Your task to perform on an android device: Open the Yatra app and search for The Raintree Hotel-Anna Salai in Chennai from August 17–23 to August 22–23.
Image 0: 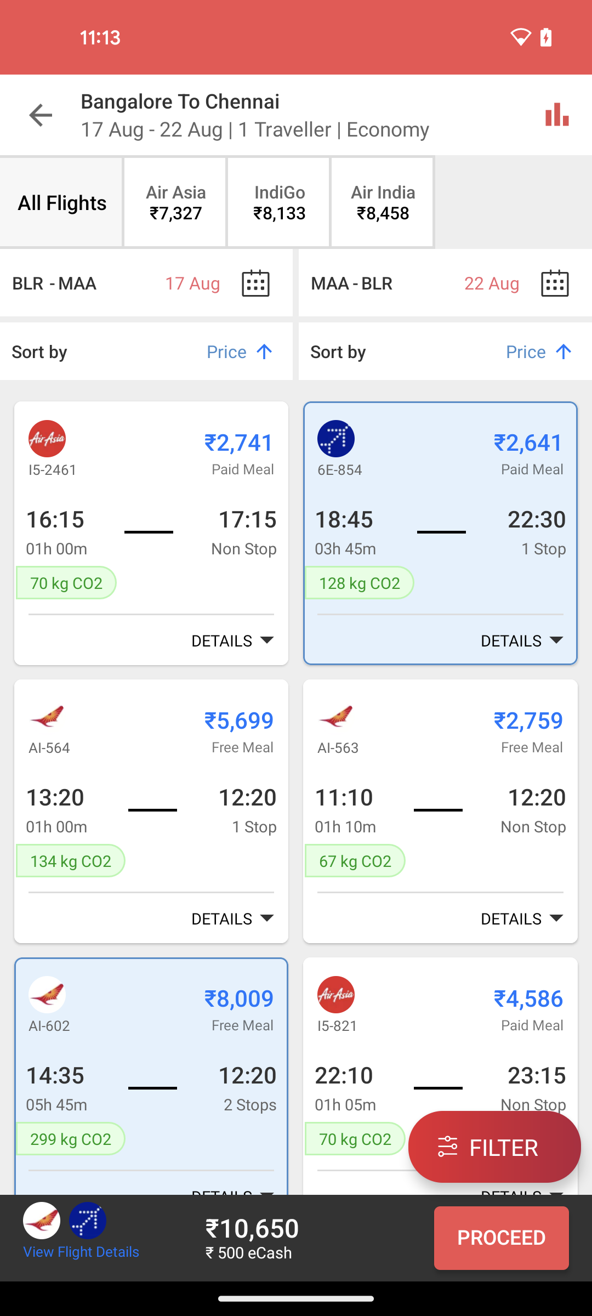
Go back to the previous page
Step 0: press back button
Image 1: 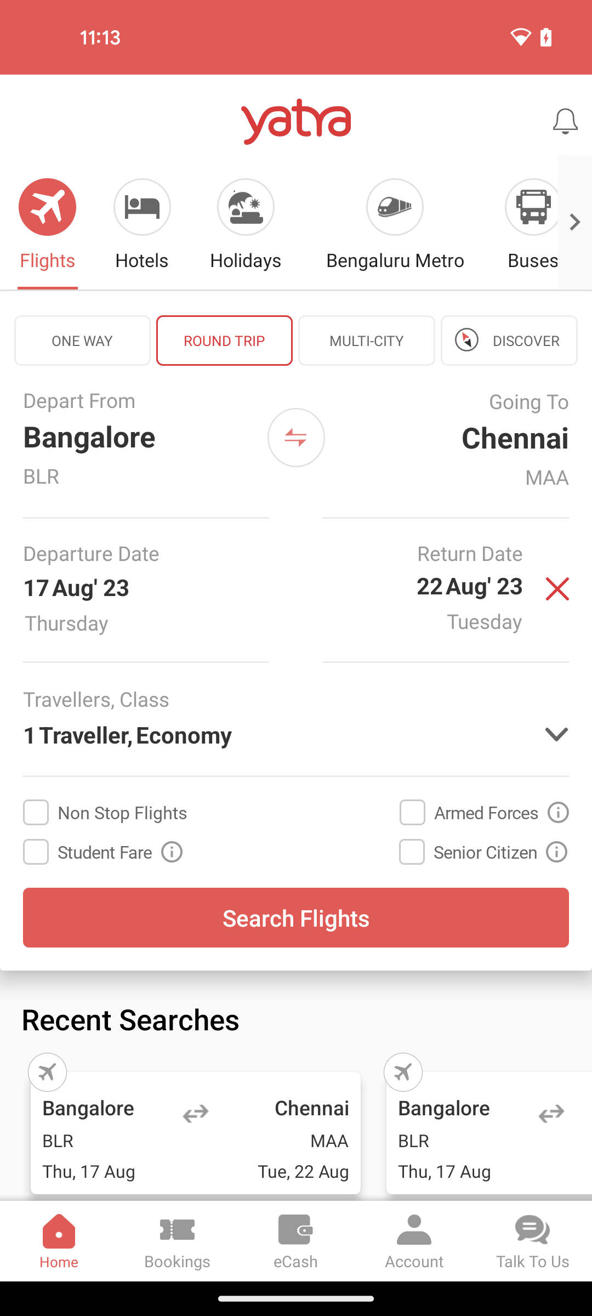
Tap on the hotels option
Step 1: click (142, 206)
Image 2: 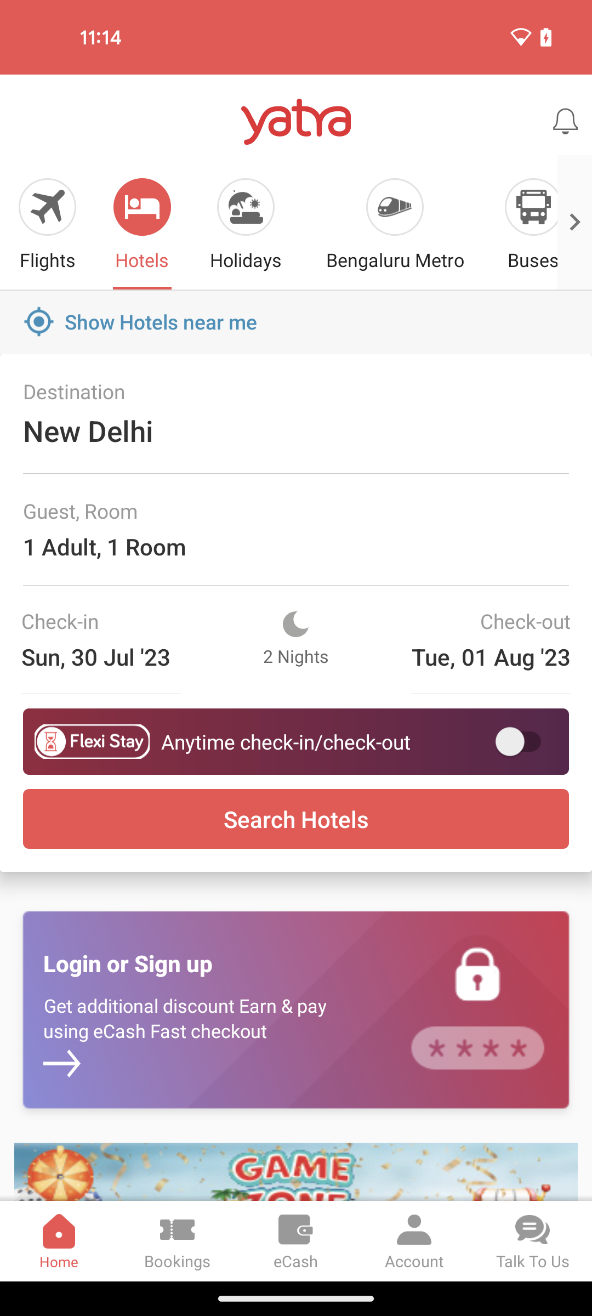
Tap on the destination search bar
Step 2: click (296, 413)
Image 4: 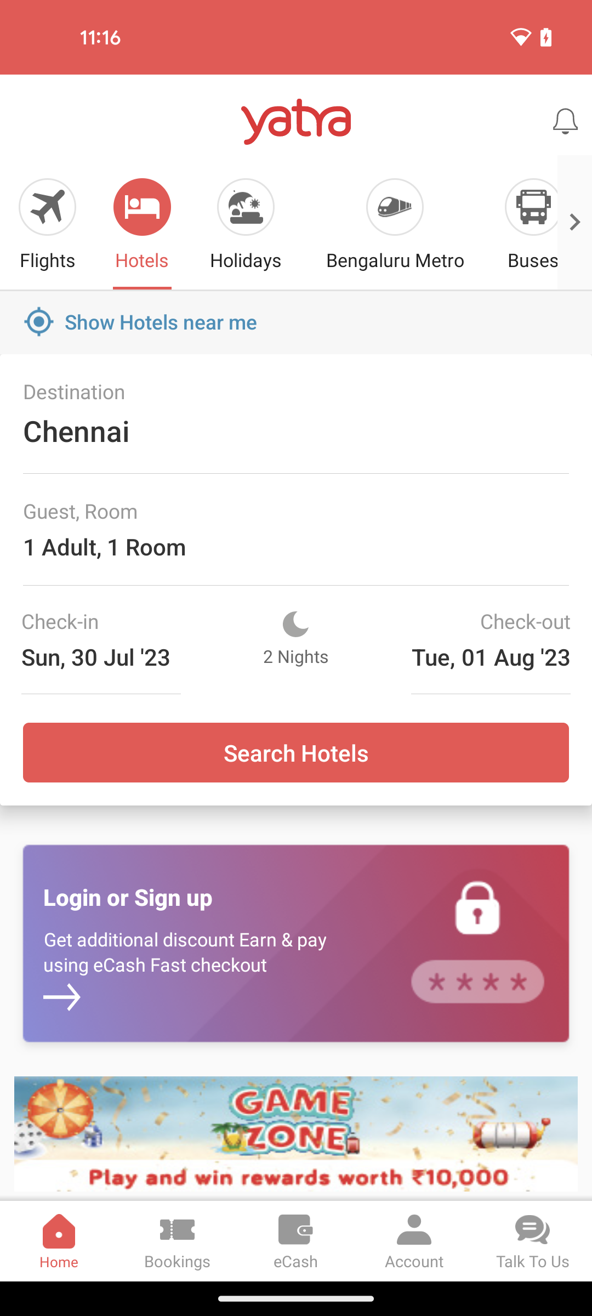
Tap on the check in date section
Step 4: click (84, 656)
Image 5: 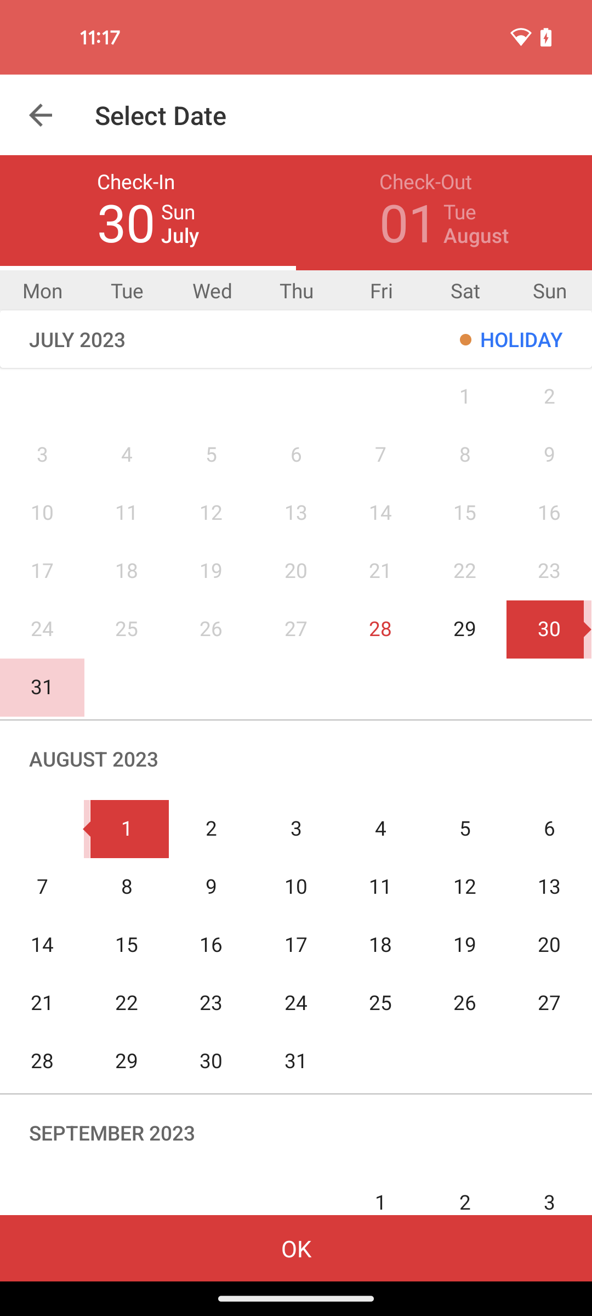
Select the check in date 17 august
Step 5: click (295, 945)
Image 6: 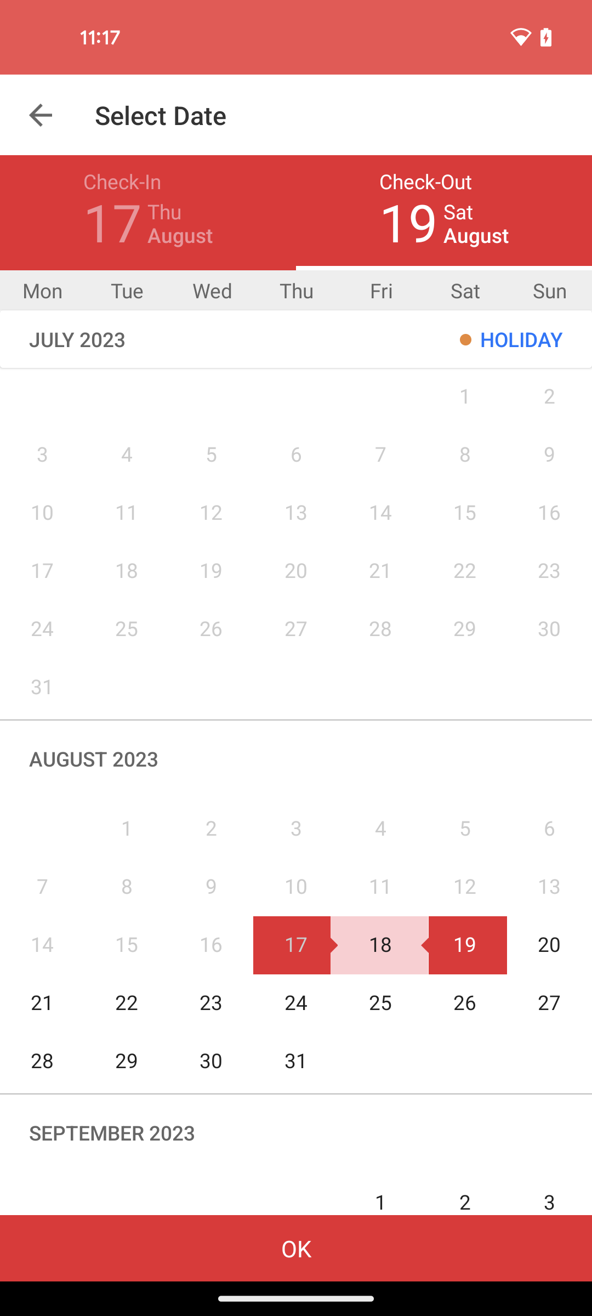
Tap on the check out date section
Step 6: click (425, 182)
Image 7: 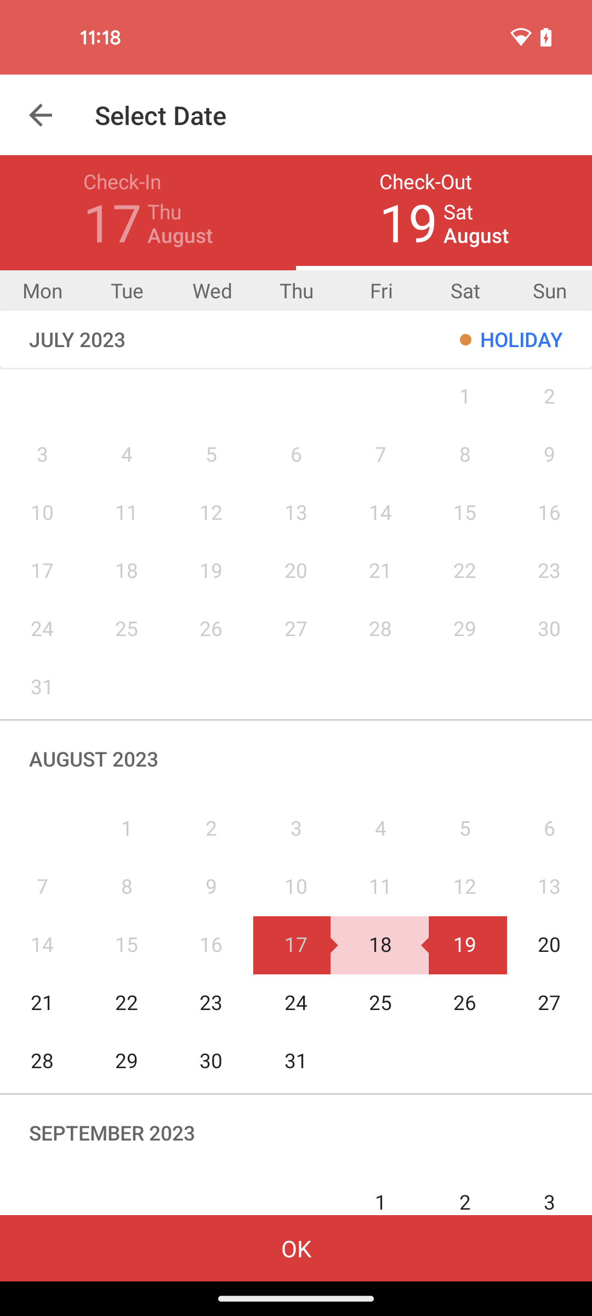
Select the check out date 22 august
Step 7: click (127, 1003)
Image 8: 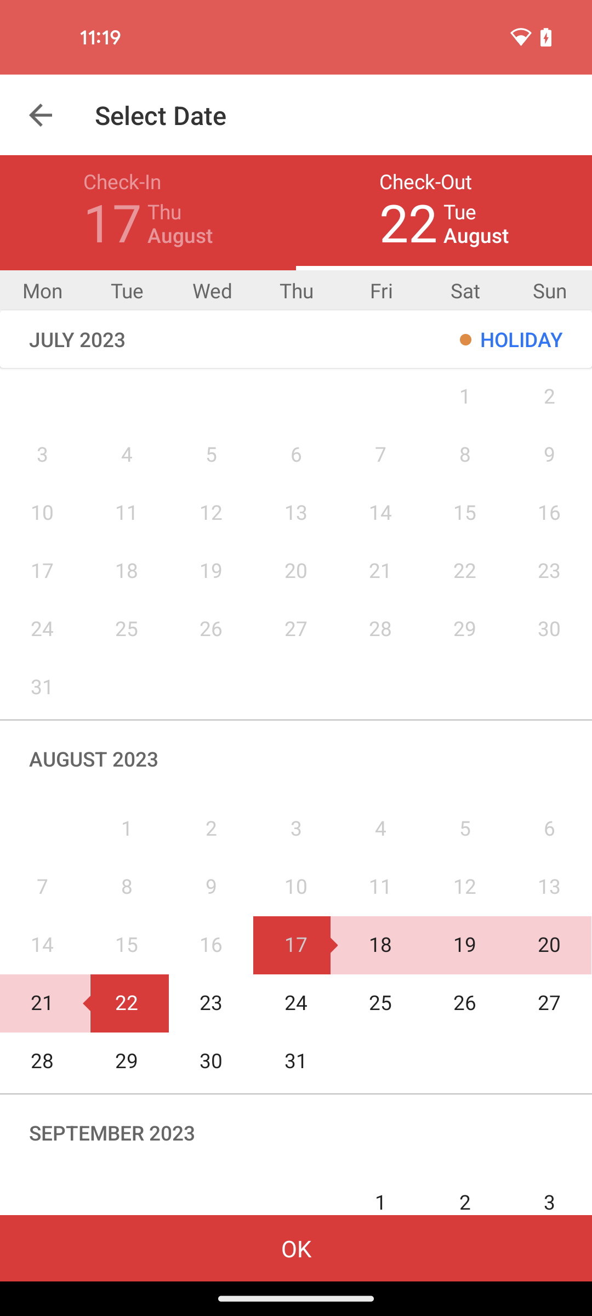
Click on the OK button at the bottom of the screen
Step 8: click (295, 1261)
Image 9: 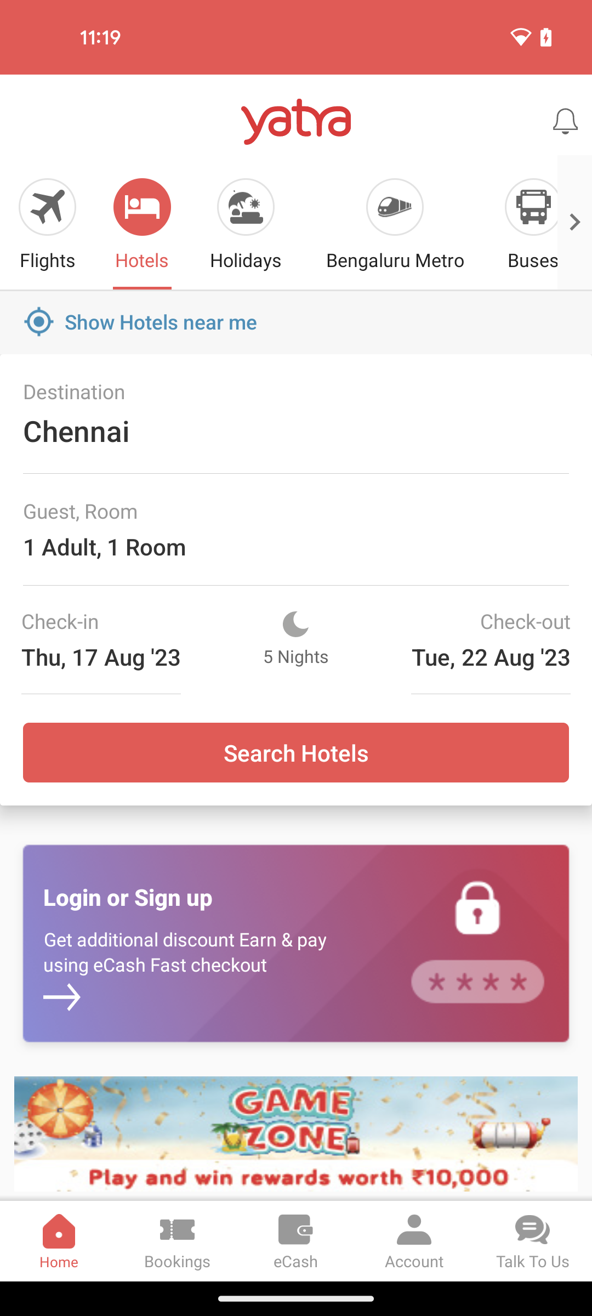
Tap on the search button
Step 9: click (296, 752)
Image 10: 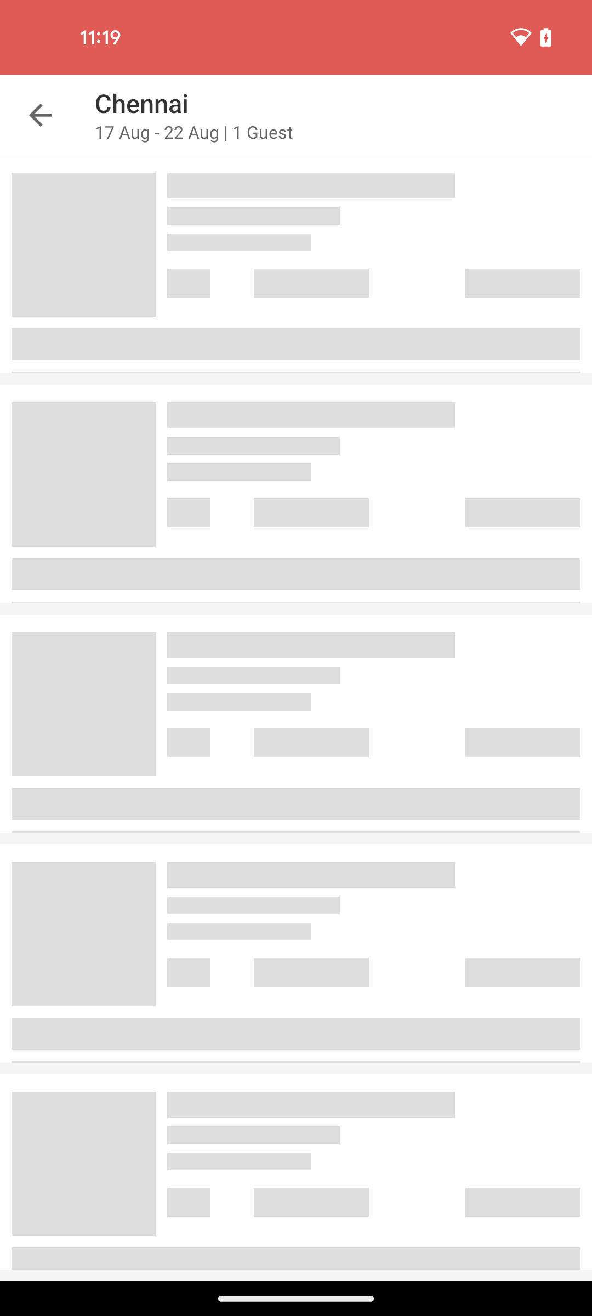
Tap on the search button
Step 10: wait
Image 11: 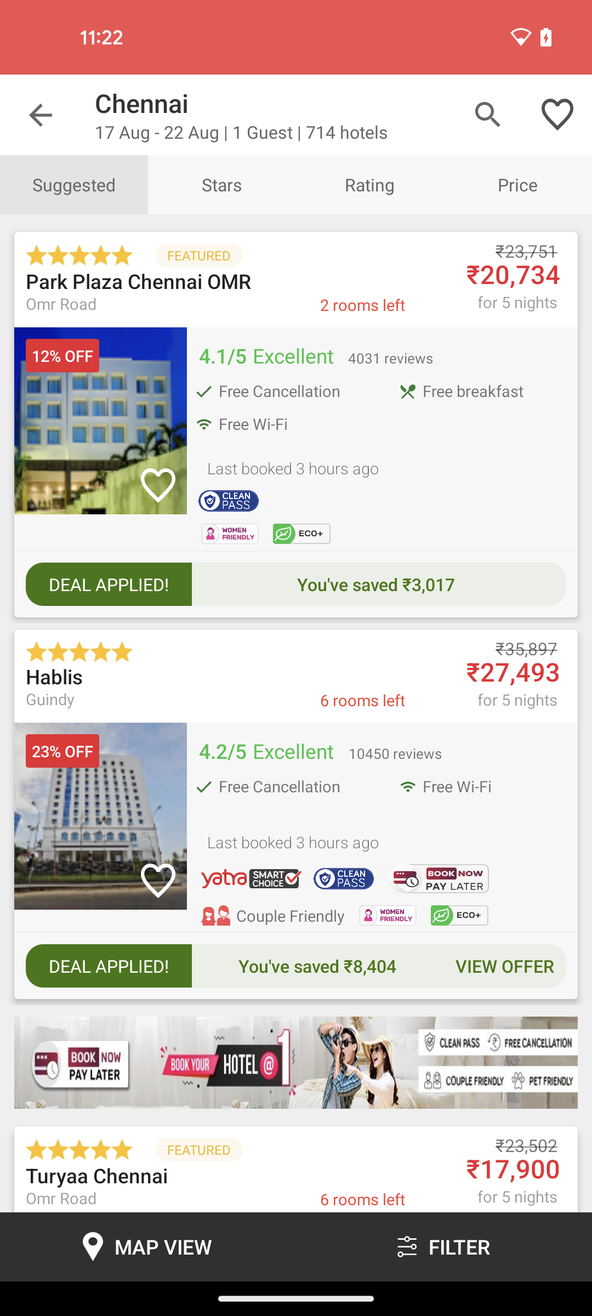
Swipe up to view The Raintree Hotel-Anna Salai
Step 11: scroll down
Image 12: 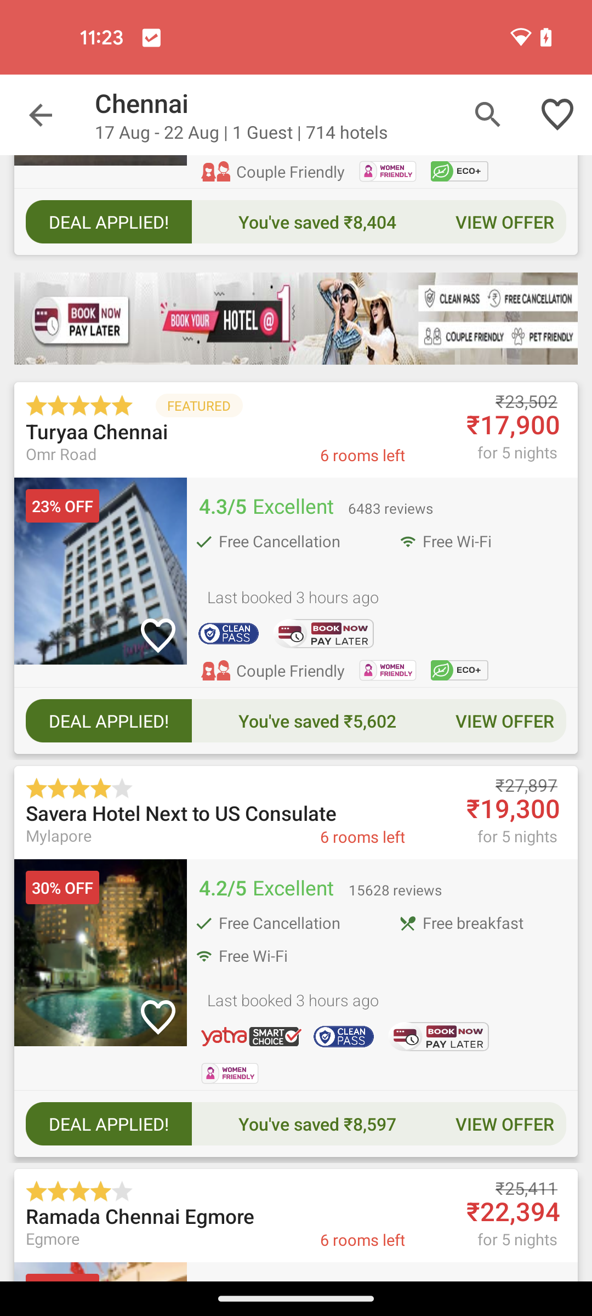
Swipe up to view The Raintree Hotel-Anna Salai
Step 12: scroll down
Image 13: 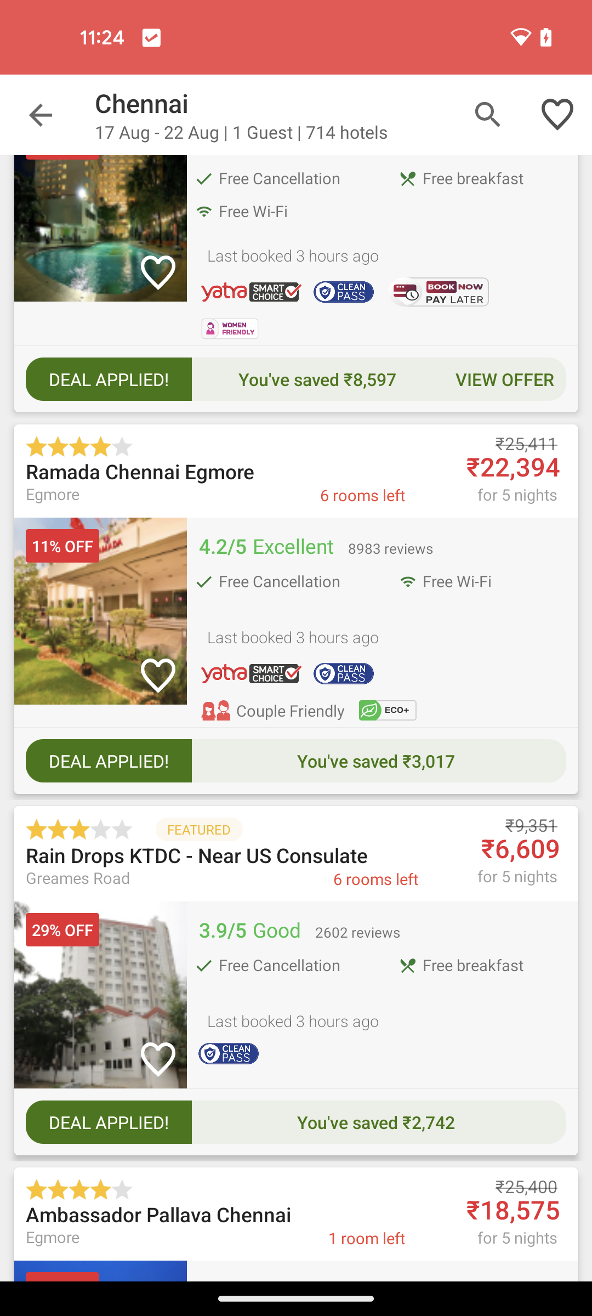
Swipe up to view The Raintree Hotel-Anna Salai
Step 13: scroll down
Image 14: 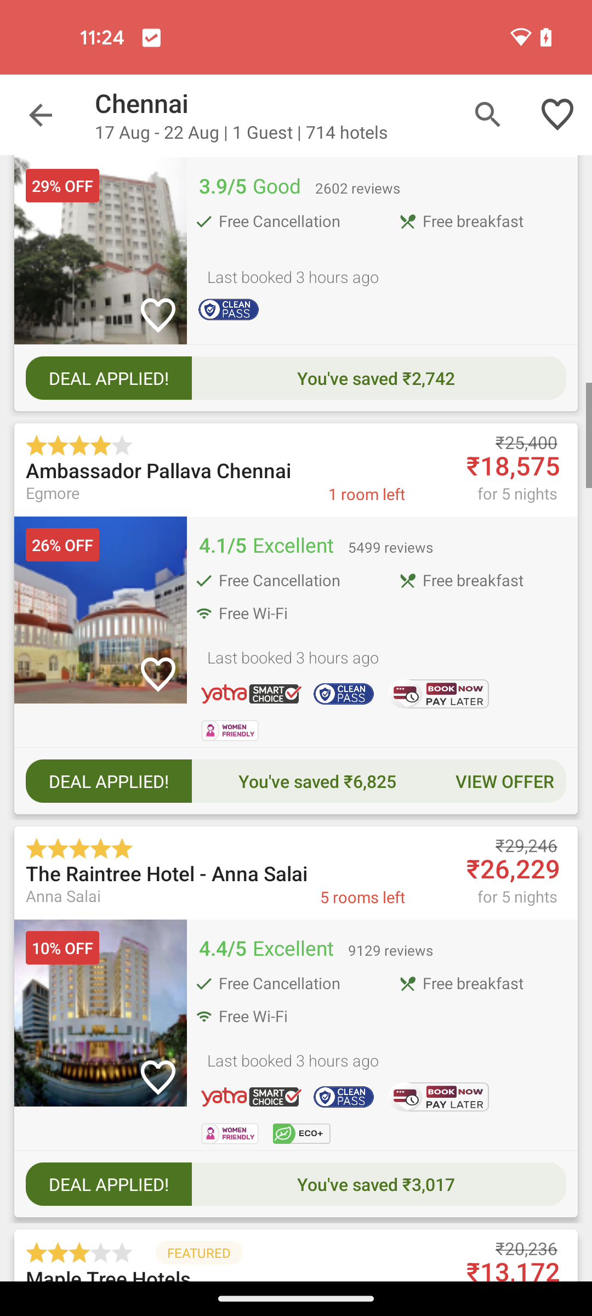
Tap on The Raintree Hotel-Anna Salai
Step 14: click (167, 876)